Your task to perform on an android device: Snooze an alarm for 10 minutes by using the clock app.
Image 0: 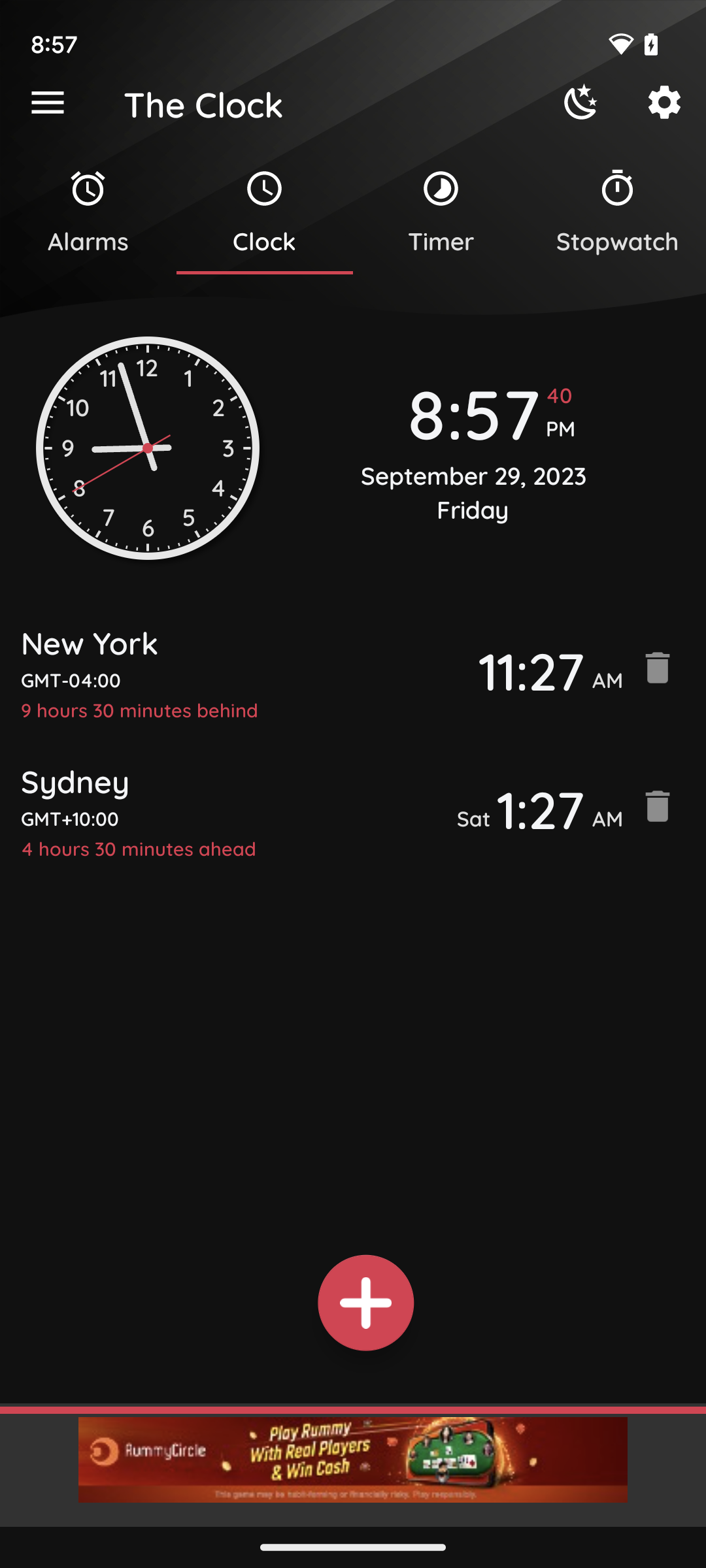
Tap on the alarm icon present at the top of the screen.
Step 0: click (88, 212)
Image 1: 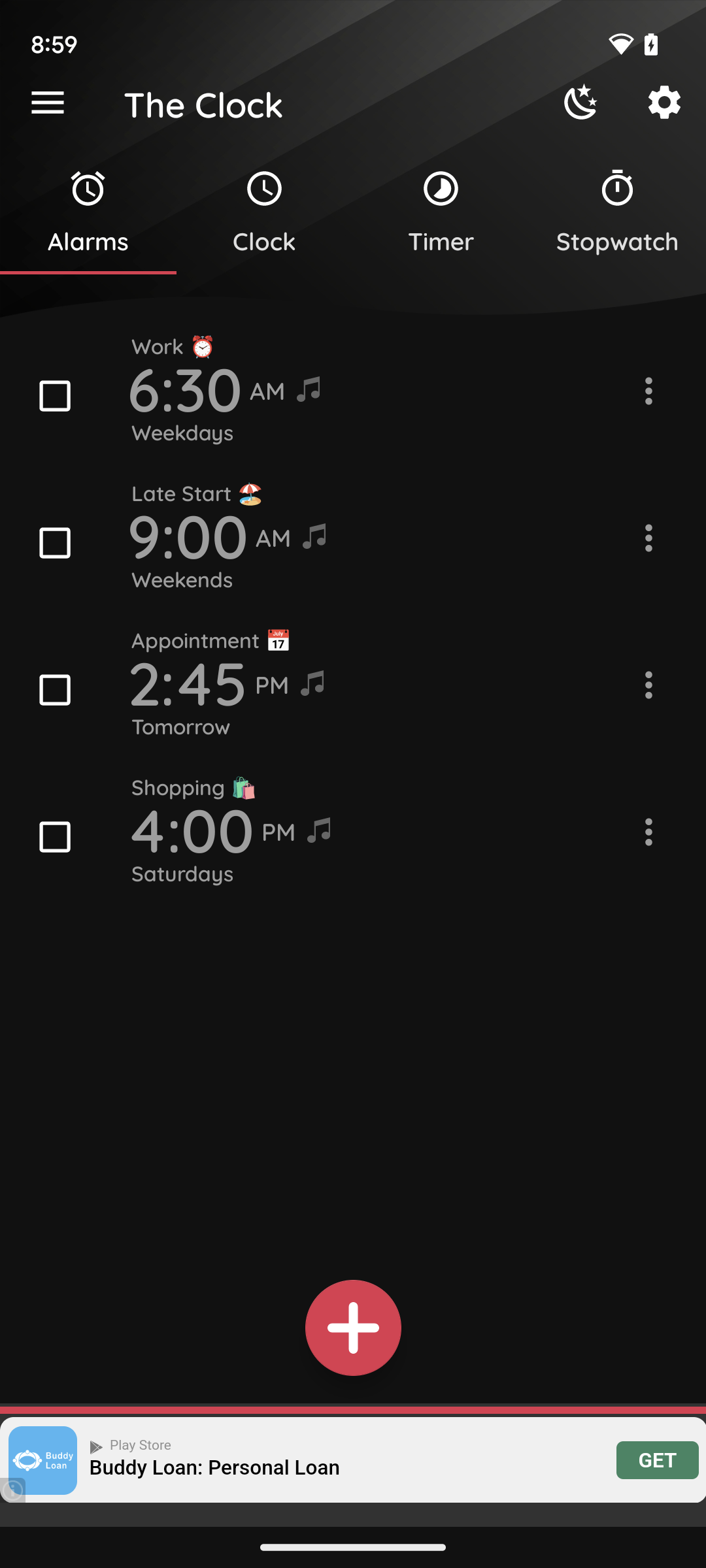
Tap on the three dots present at the side of the 6:30 AM alarm.
Step 1: click (645, 388)
Image 2: 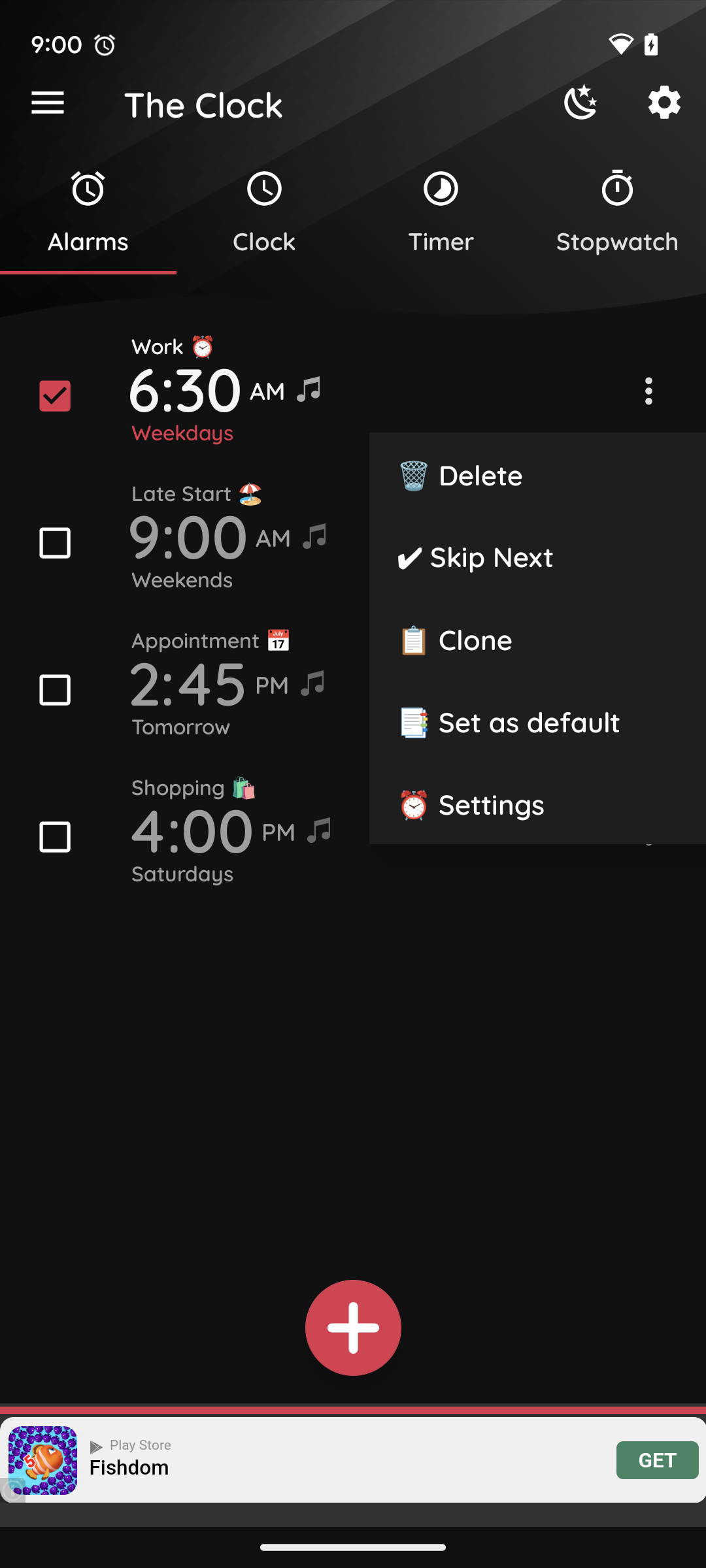
Tap on setting.
Step 2: click (537, 802)
Image 3: 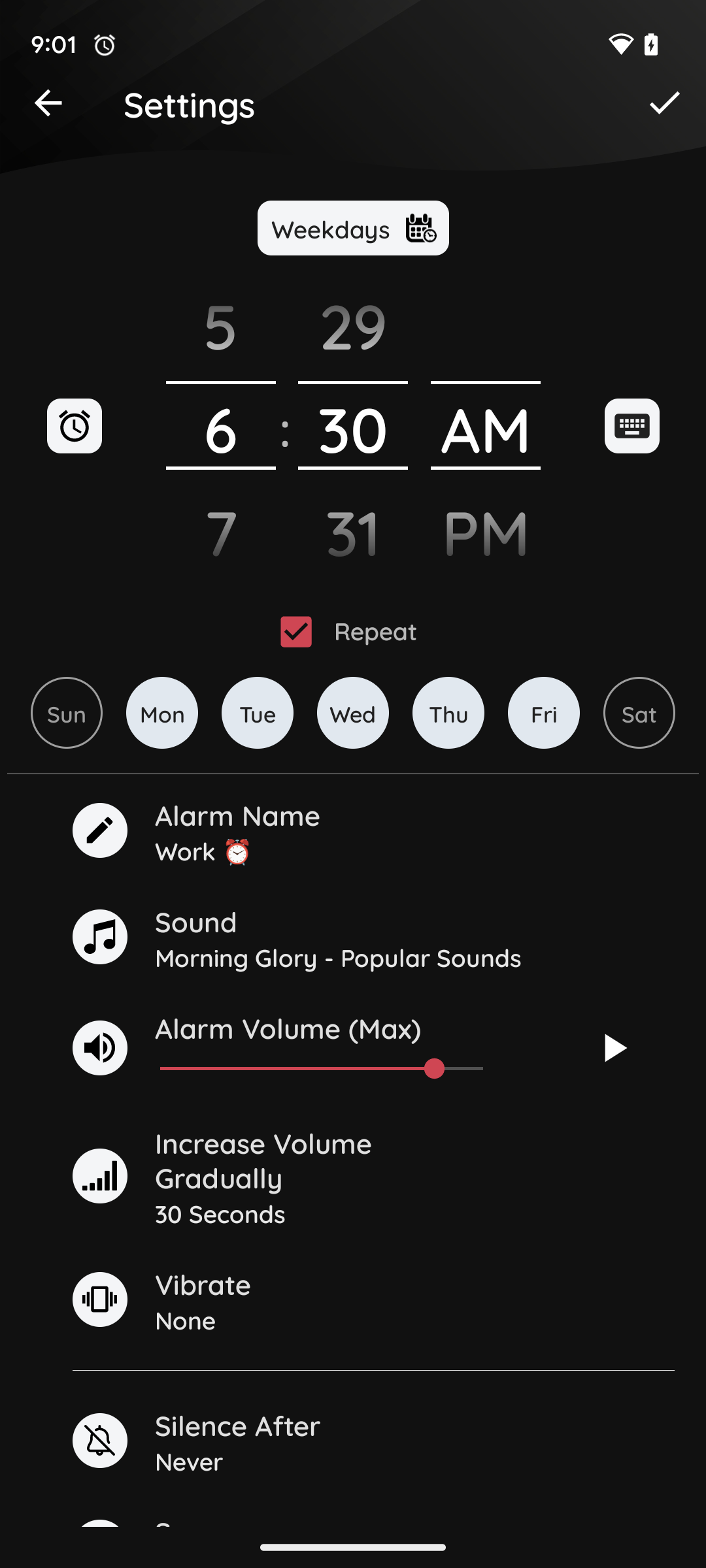
Tap on setting.
Step 3: wait
Image 4: 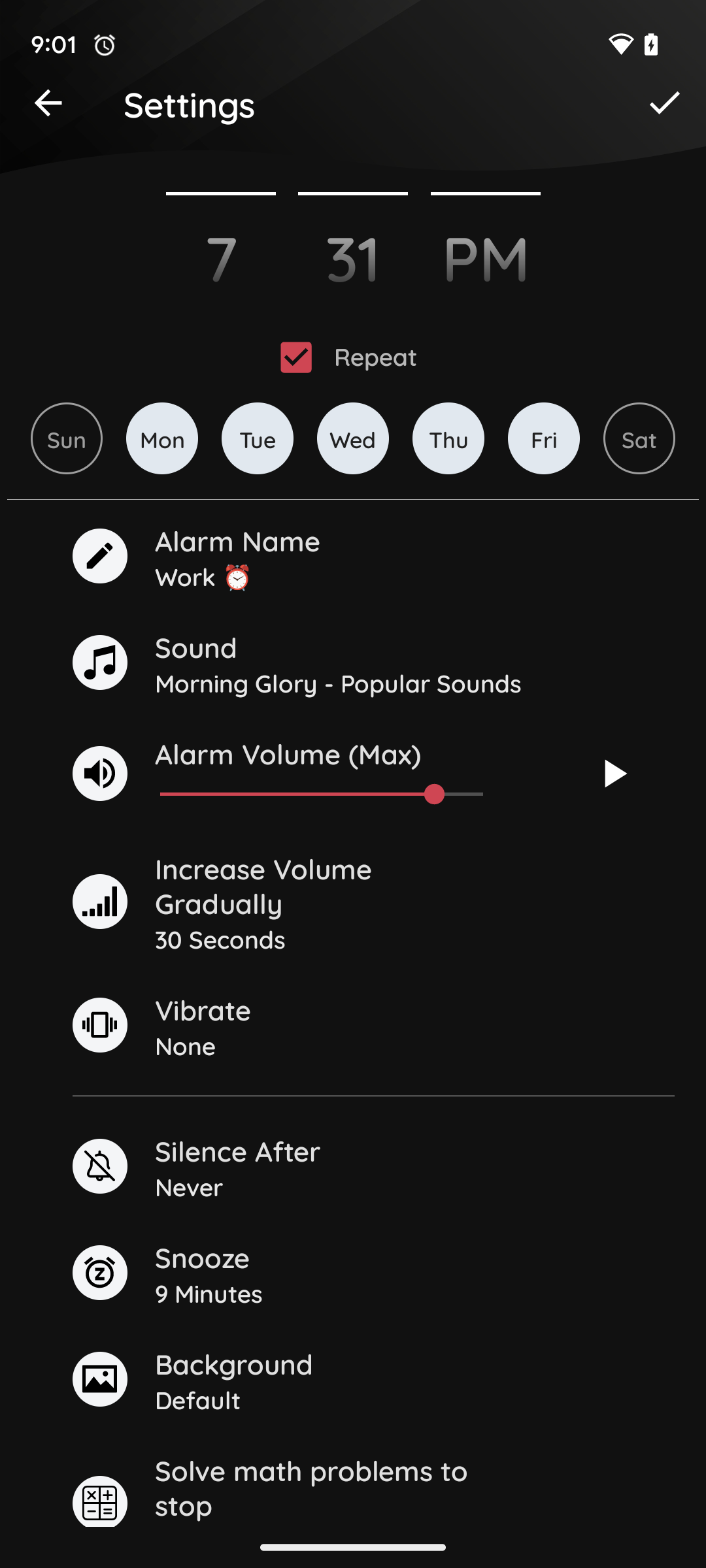
Tap on snooze.
Step 4: click (101, 1277)
Image 5: 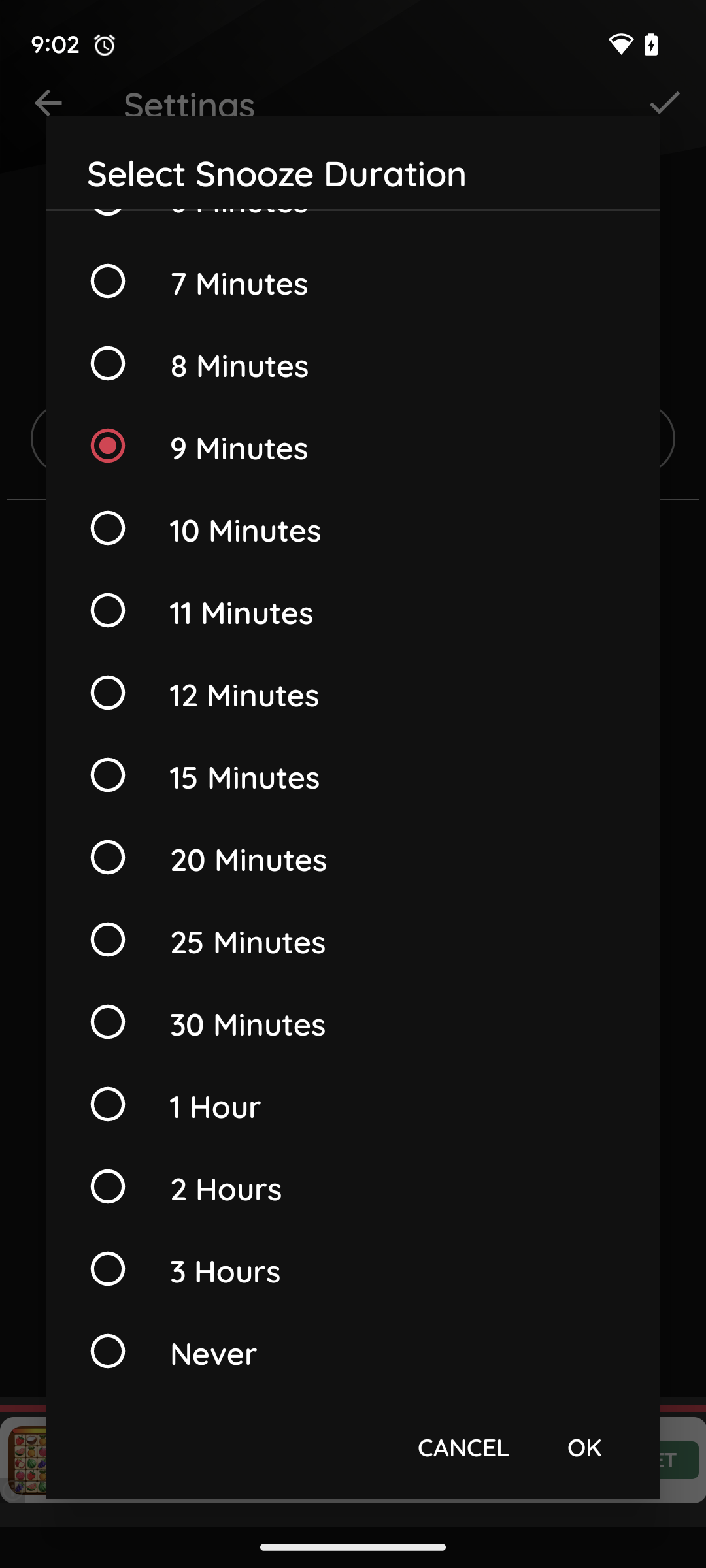
Tap on 25 min.
Step 5: click (353, 939)
Image 6: 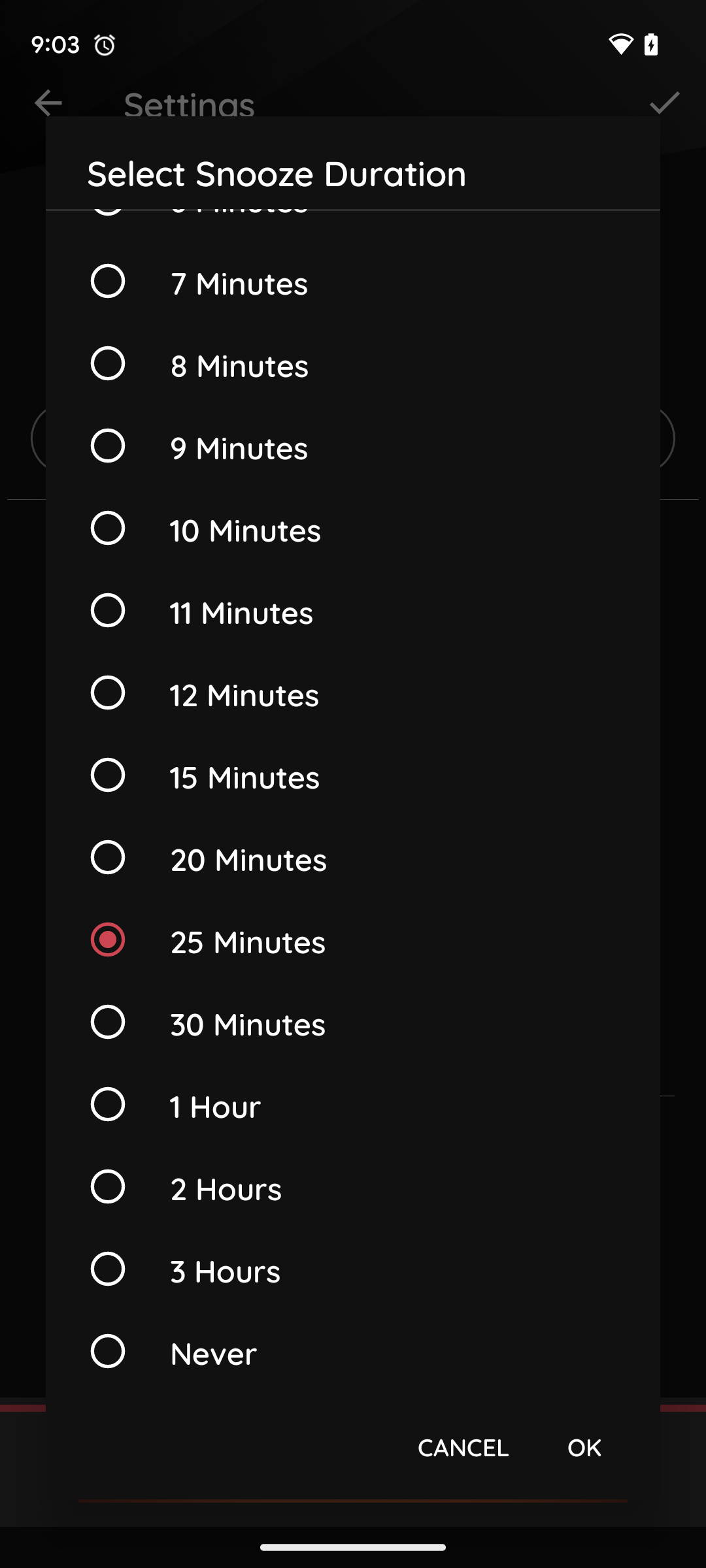
Tap on OK.
Step 6: click (584, 1445)